Your task to perform on an android device: I want to search for my reminder to buy New Balance hiking shoes on the ToDodo app.
Image 0: 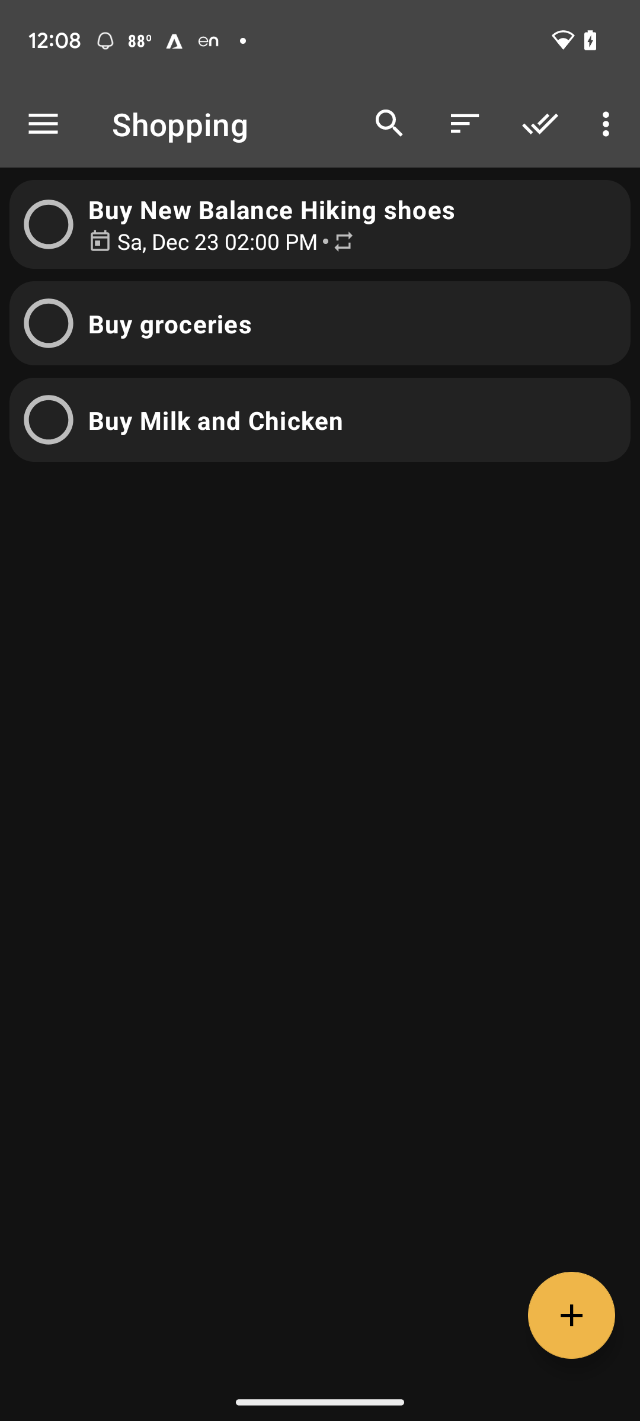
Click on the search icon
Step 0: click (389, 124)